Your task to perform on an android device: The Dickies Ellendale denim in rinsed black jeans looks suitable for my wife, but it would be great if I could get a similar product at a low price. Compare the prices of the Dickies Ellendale denim in rinsed black jeans with similar products in the ASOS app.
Image 0: 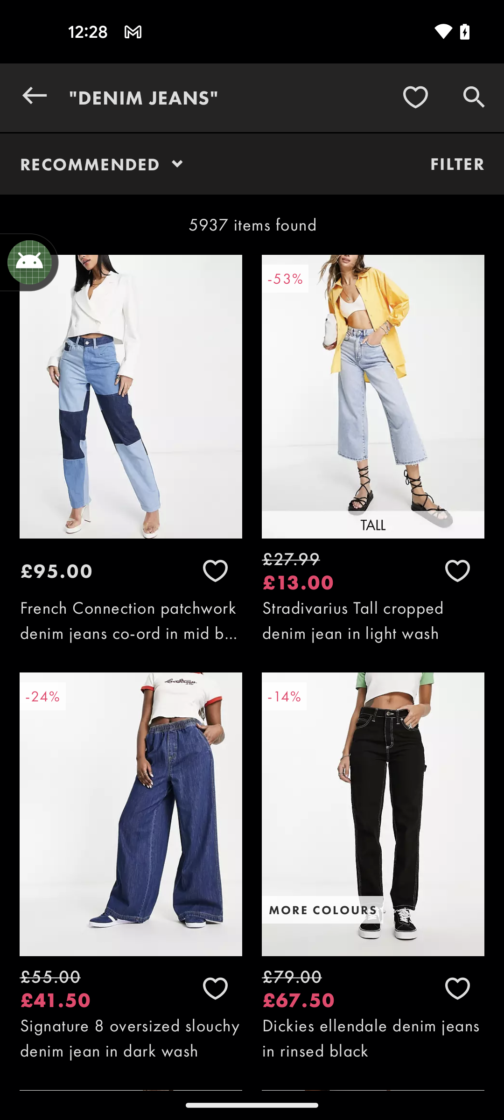
Click on the Dickies Ellendale denim in rinsed black jeans
Step 0: click (373, 867)
Image 1: 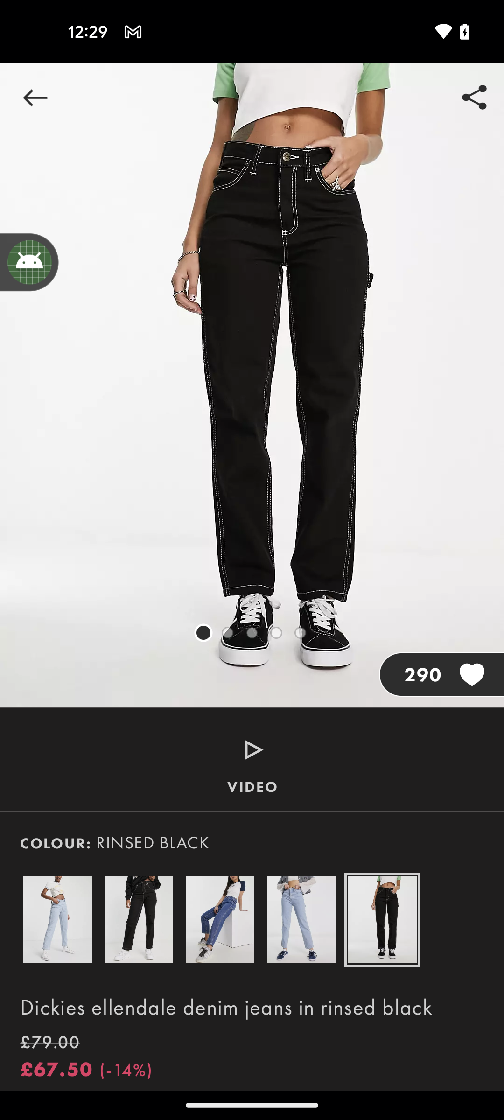
Swipe up for the similar products
Step 1: scroll down
Image 2: 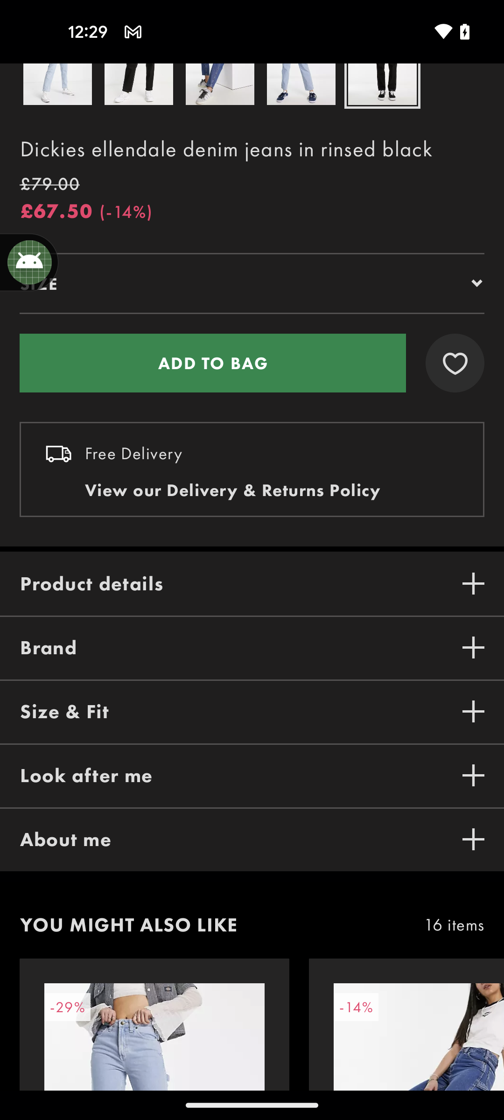
Swipe up for the similar products
Step 2: scroll down
Image 3: 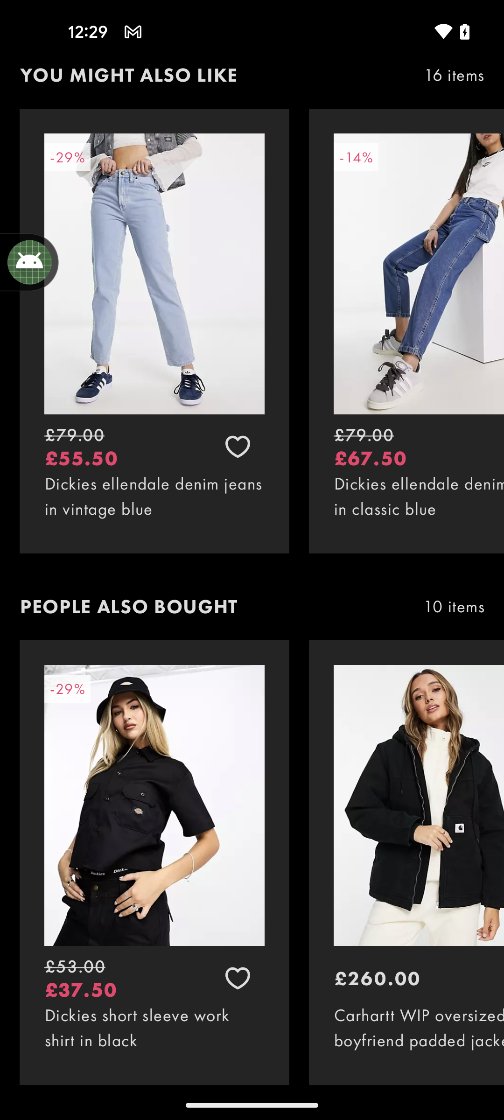
Swipe left the similar products for the price comparison
Step 3: scroll right
Image 4: 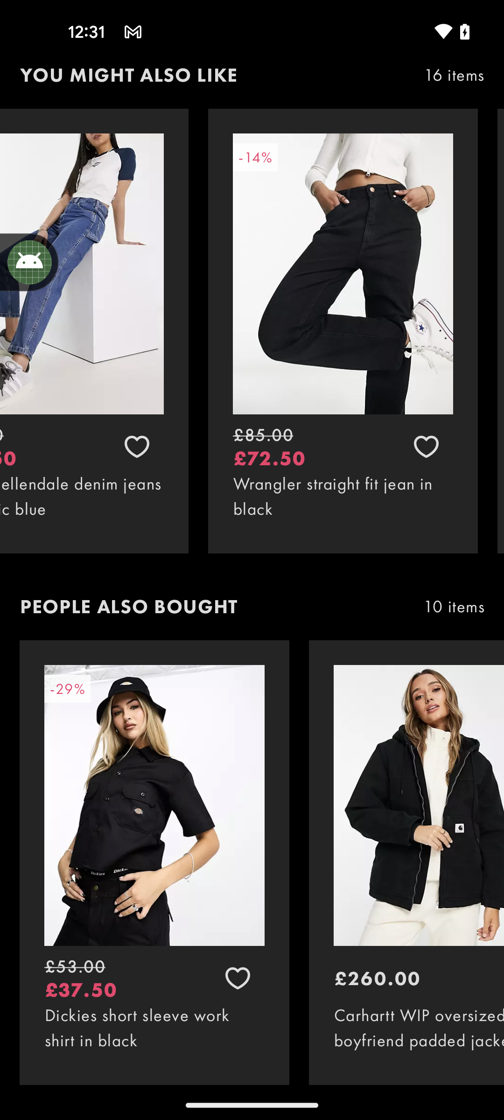
Swipe left the similar products for the price comparison
Step 4: scroll right
Image 5: 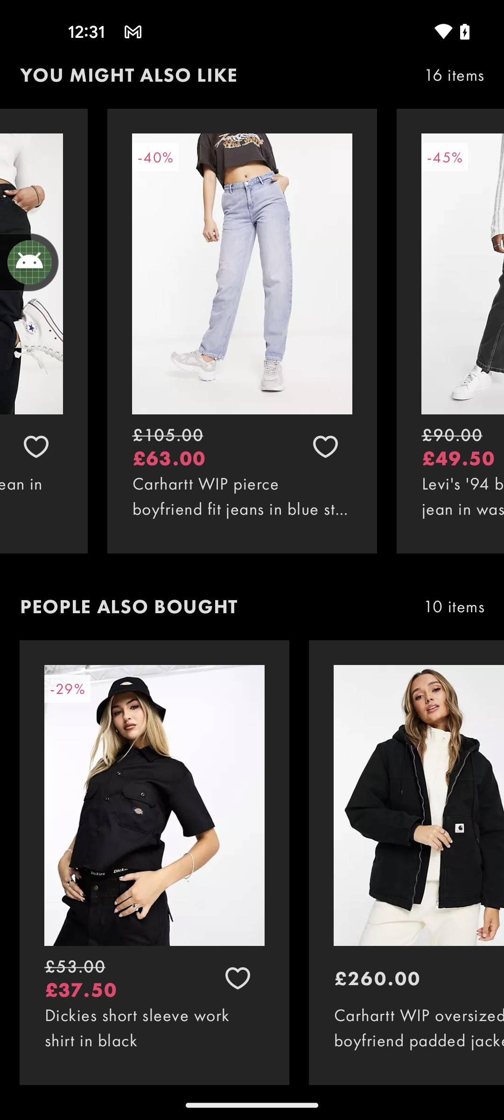
Swipe left the similar products for the price comparison
Step 5: scroll right
Image 6: 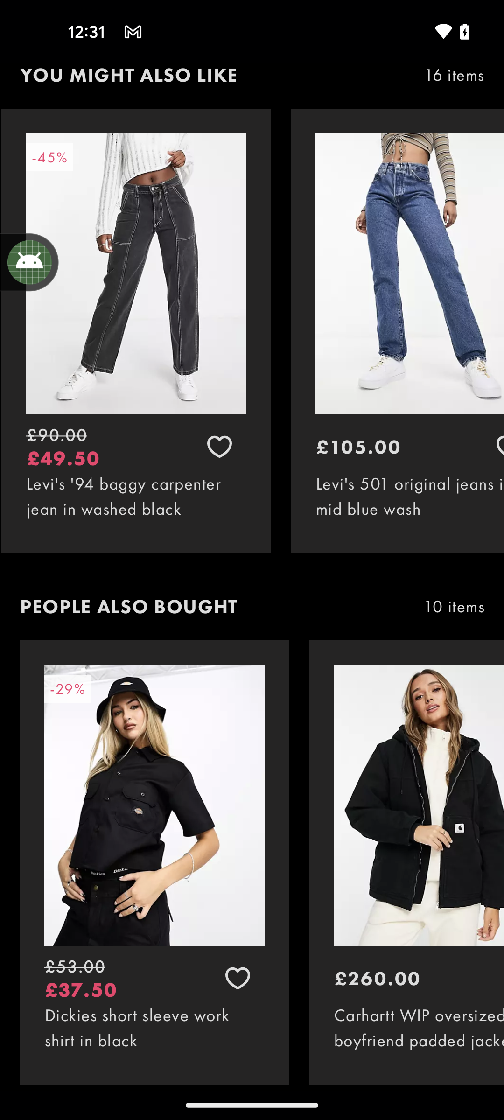
Swipe left the similar products for the price comparison
Step 6: scroll right